Your task to perform on an android device: I want to share my Mount Rushmore photo with my personal email address.
Image 0: 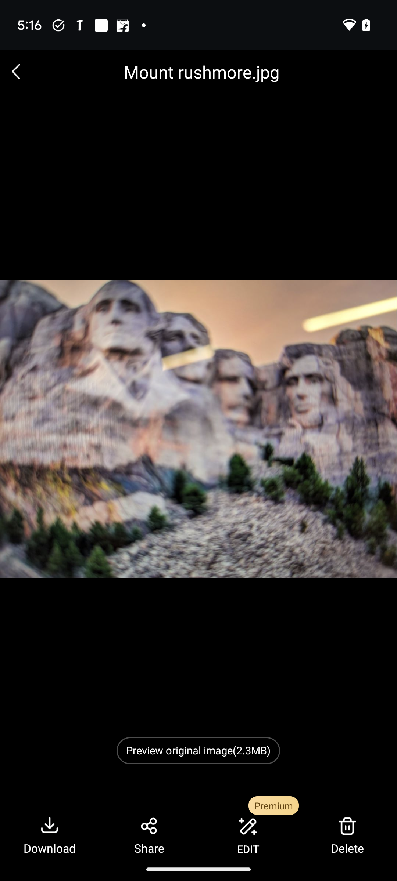
Click on the Share icon on the bottom of the screen.
Step 0: click (149, 835)
Image 2: 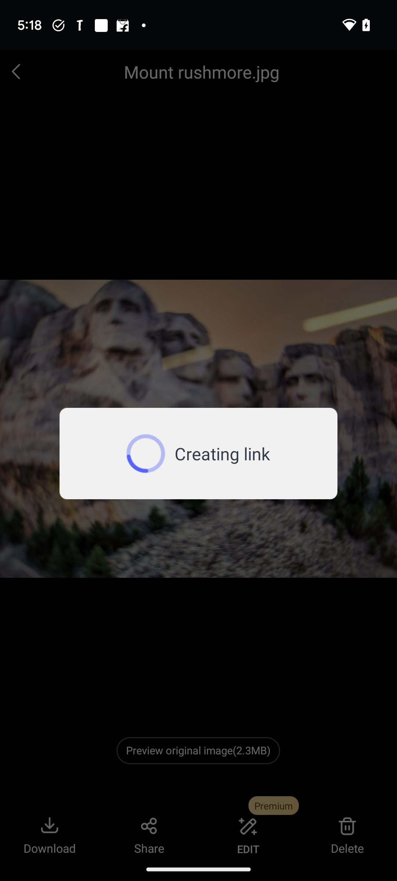
Click on the More icon on the screen.
Step 2: wait
Image 3: 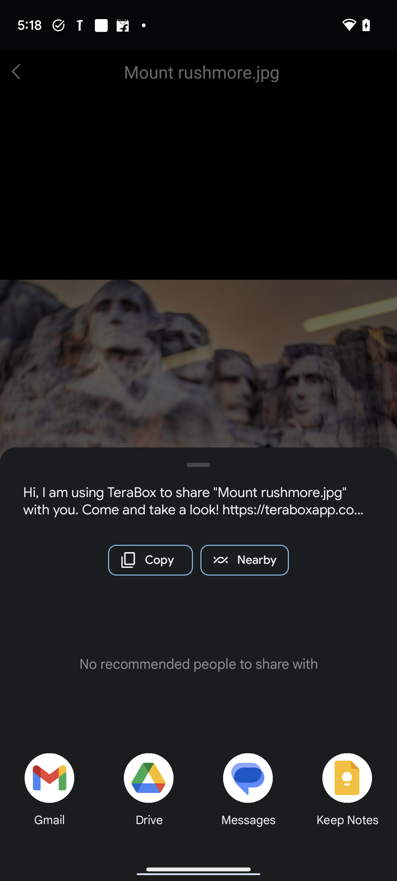
Click on the Gmail icon on the bottom left corner of the screen.
Step 3: click (49, 778)
Image 4: 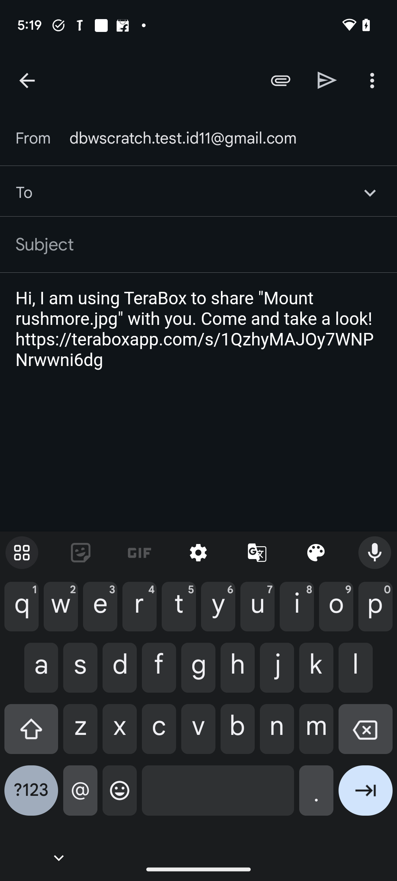
Type lucaskramer733@gmail.com on 'To' field.
Step 4: type "lucaskramer733@gmail.com"
Image 5: 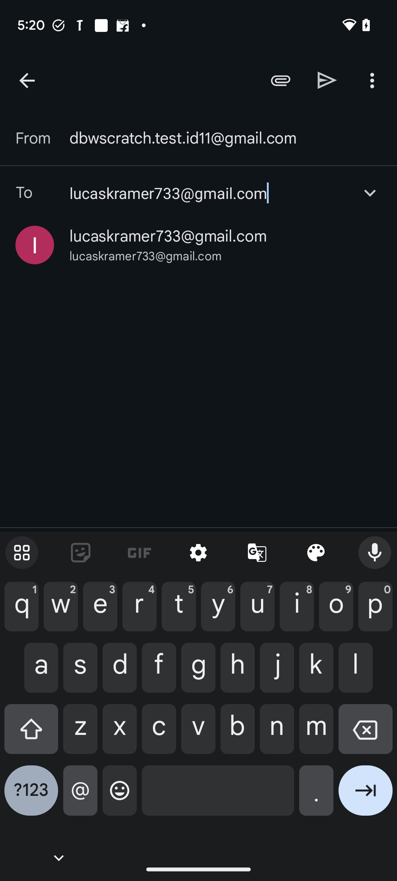
Click on the Send icon on the top of the screen.
Step 5: click (327, 80)
Image 6: 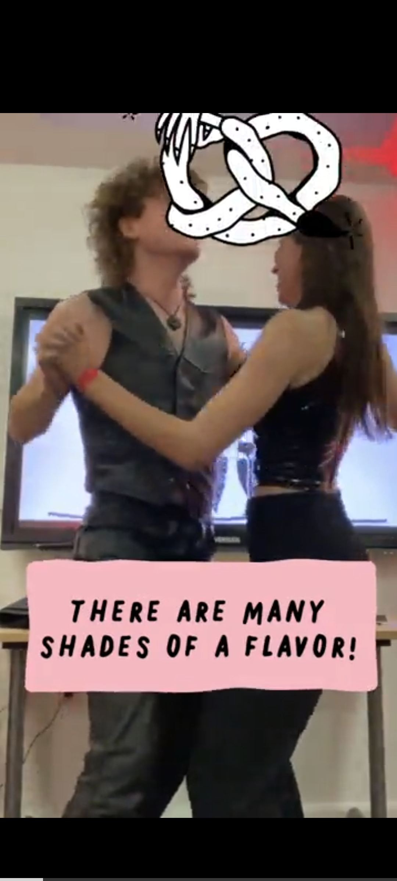
Click on the Send icon on the top of the screen.
Step 6: wait